Your task to perform on an android device: I'd want to see the details of the Rapoo M100 Blue Silent Wireless Mouse in the Moglix app.
Image 1: 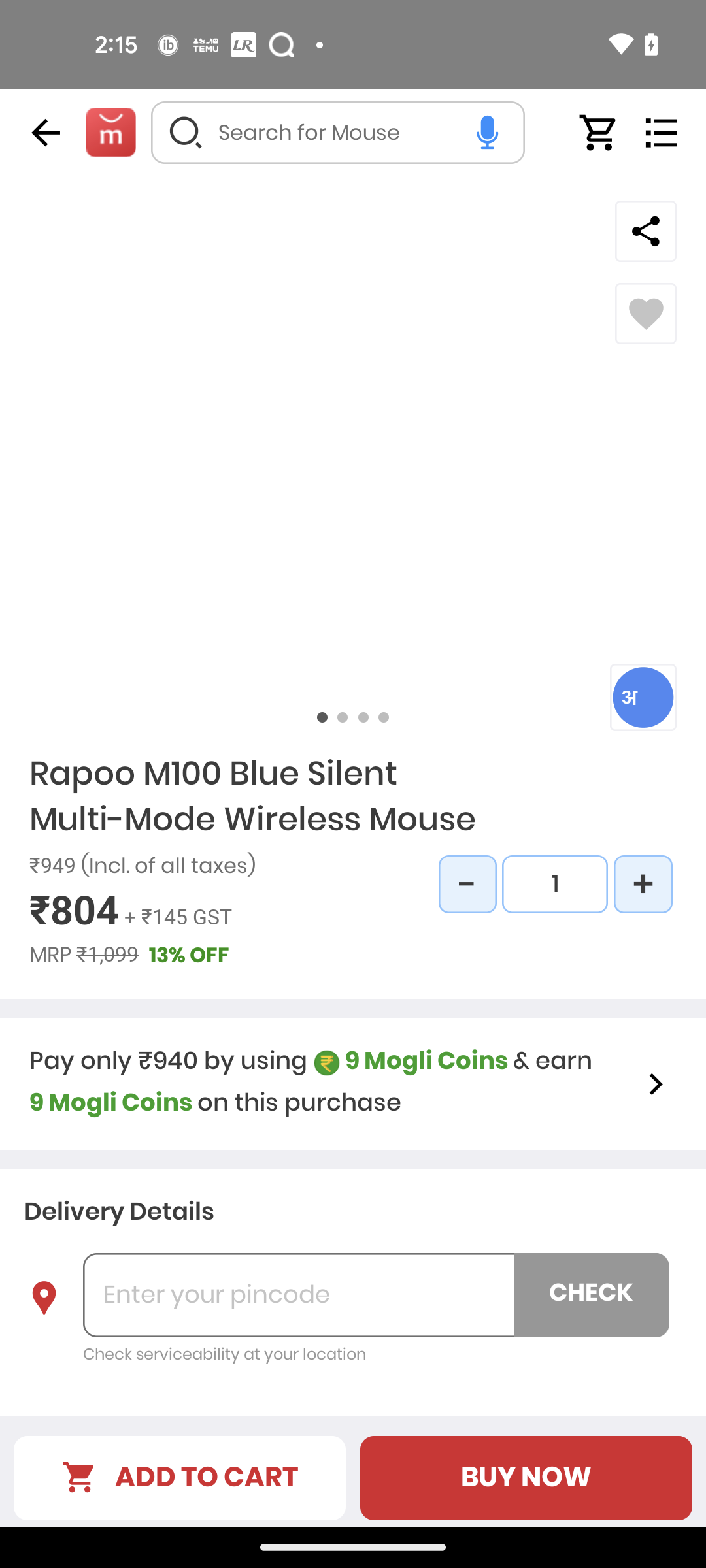
Swipe up to view product details
Step 1: scroll down
Image 2: 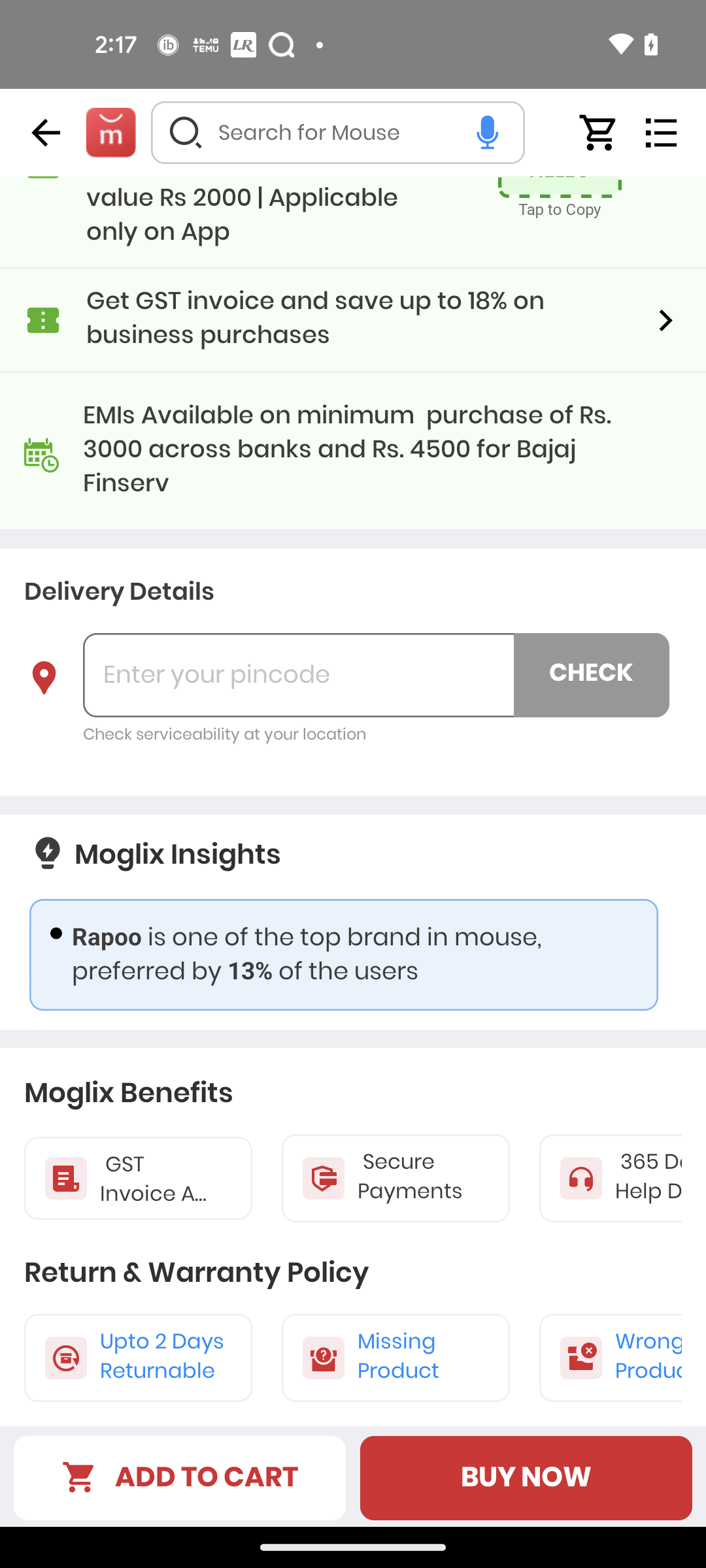
Swipe up to view product details
Step 2: scroll down
Image 3: 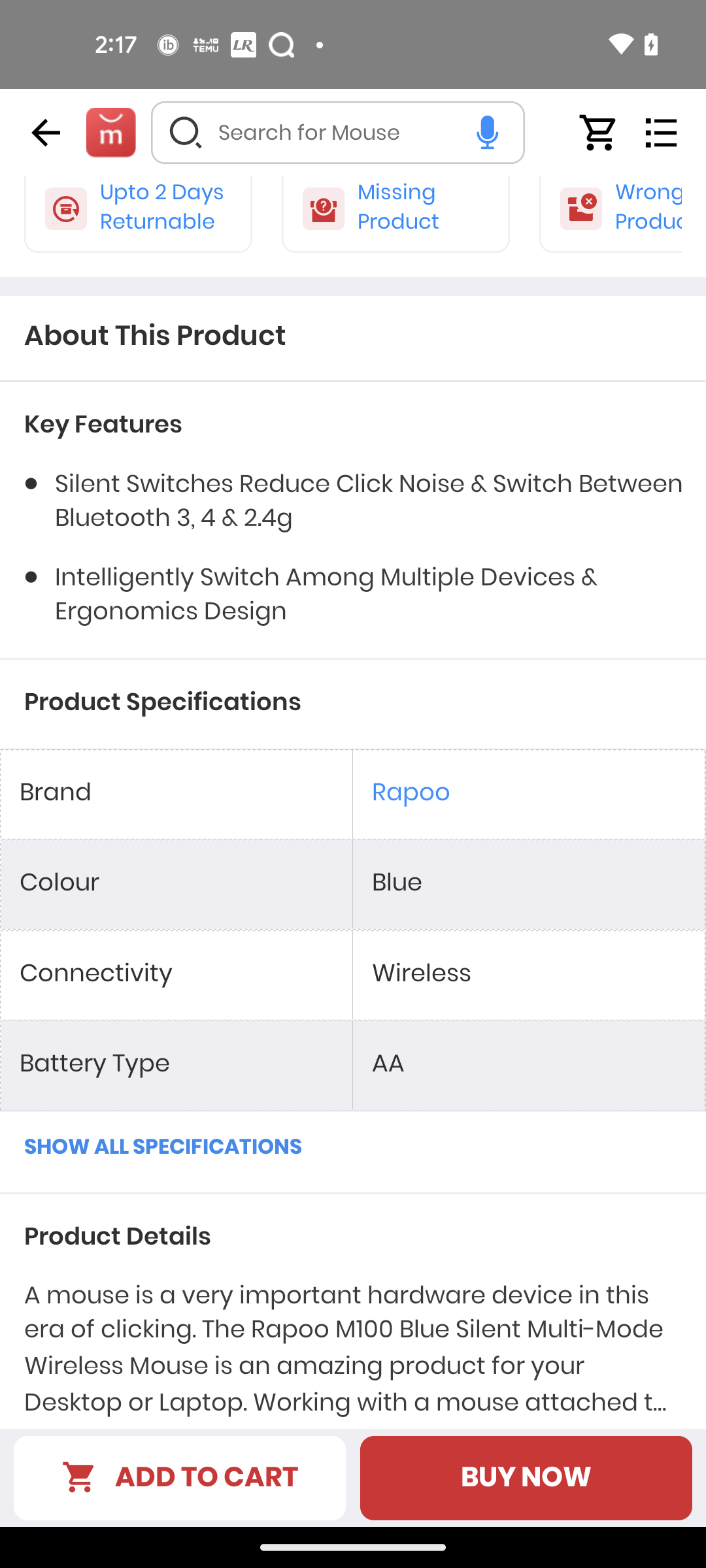
Swipe up to view product details
Step 3: scroll down
Image 4: 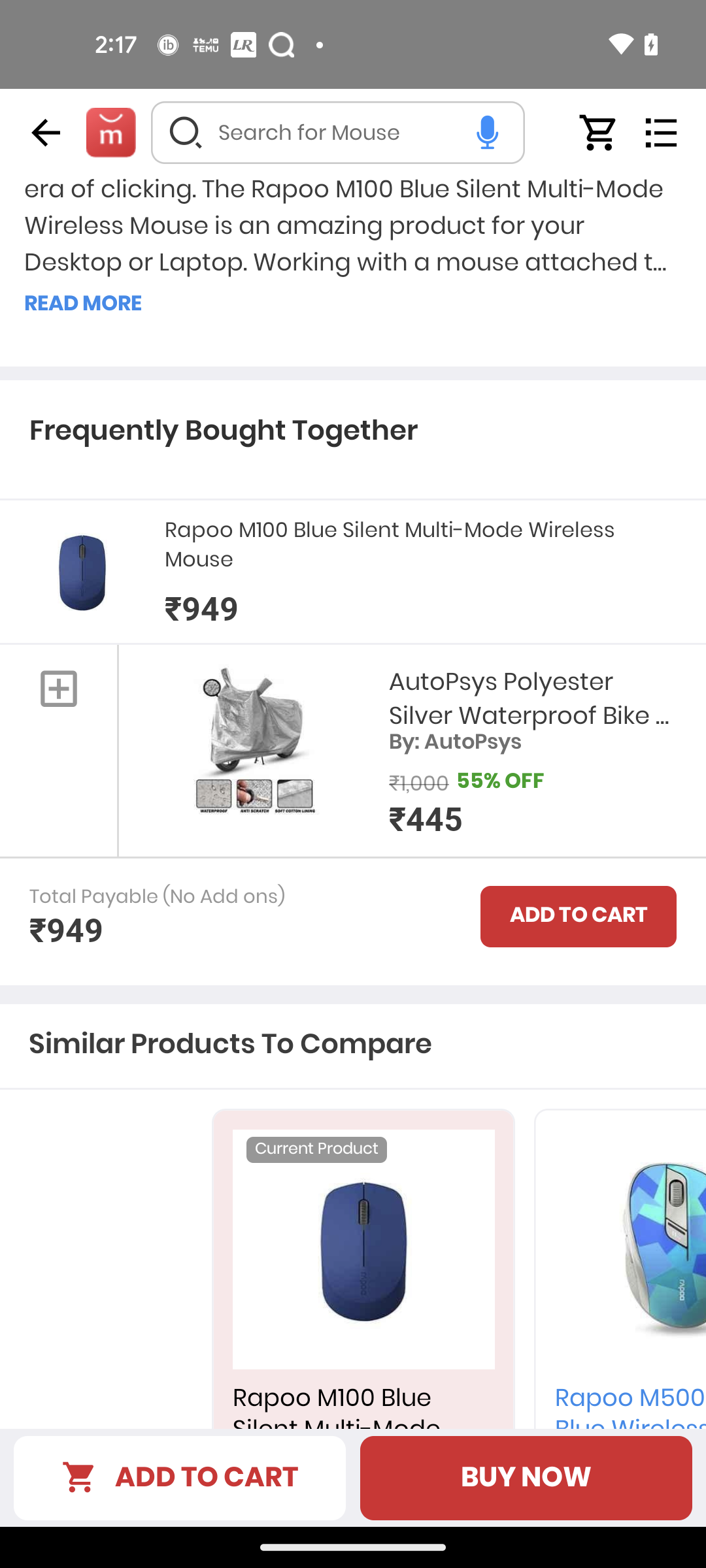
Click on the Read More
Step 4: click (353, 305)